Your task to perform on an android device: I had always liked the Wombats - Tokyo (Vampires & Wolves ) and it always changes my mood , Play the same video in the Vimeo app .
Image 0: 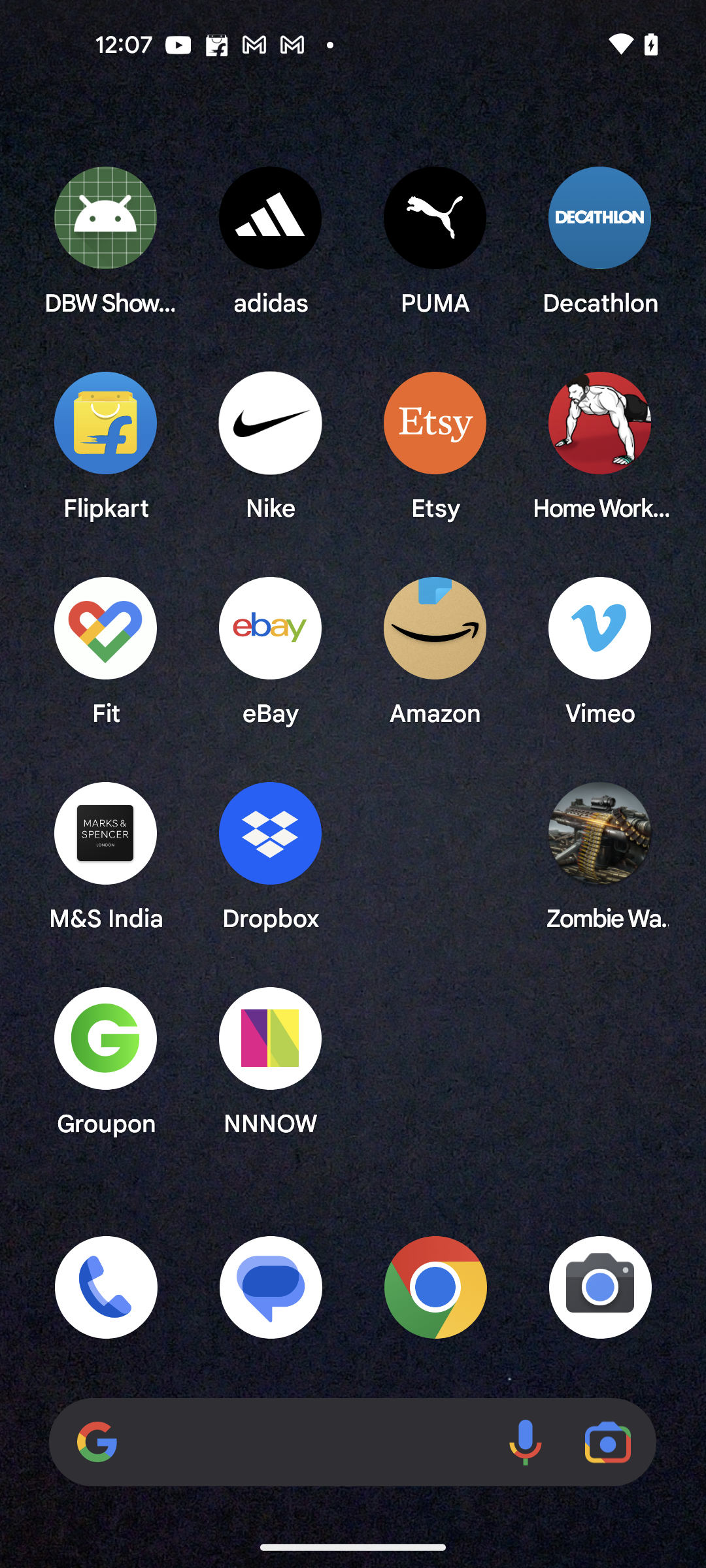
Open the Vimeo app
Step 0: open app "Vimeo"
Image 1: 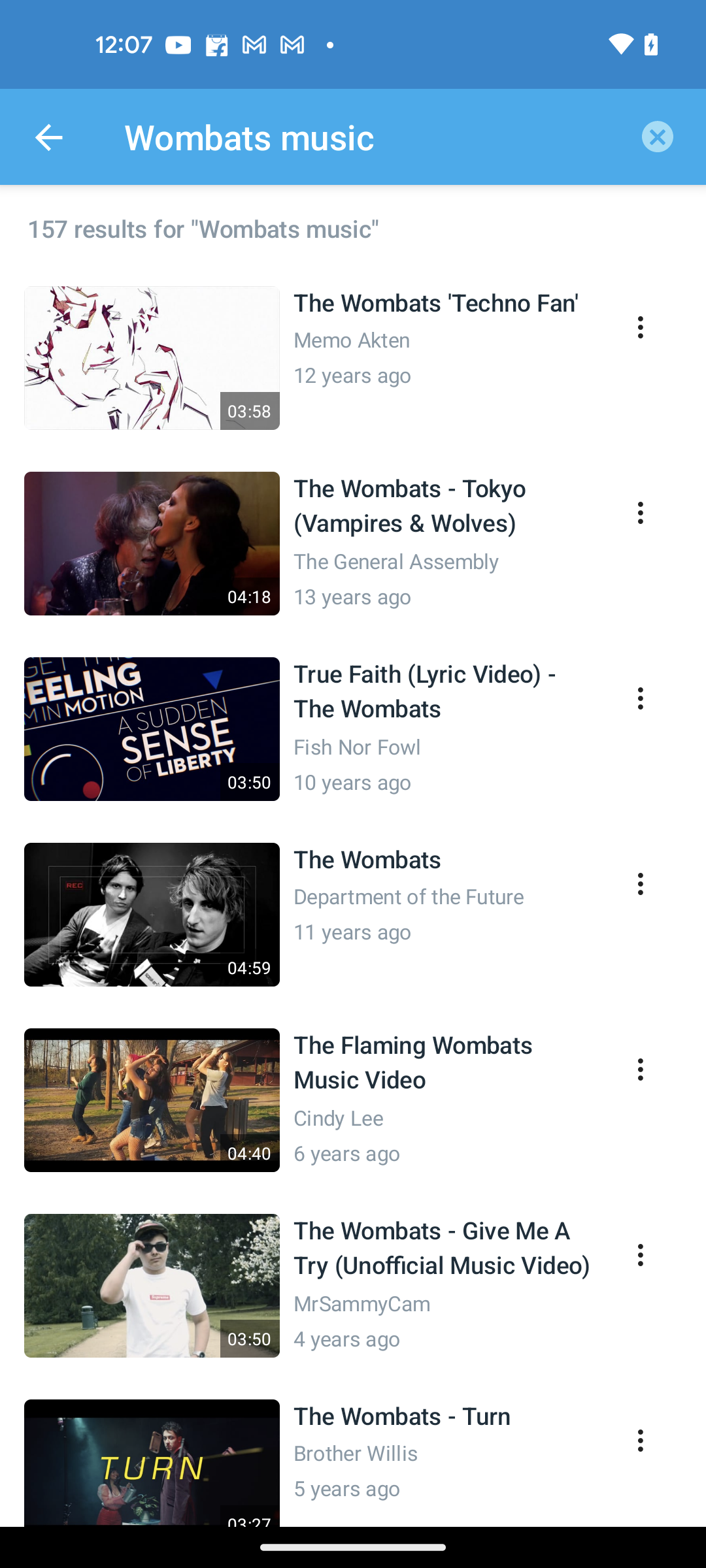
Click on the Wombats - Tokyo (Vampires & Wolves ) video
Step 1: click (446, 506)
Image 2: 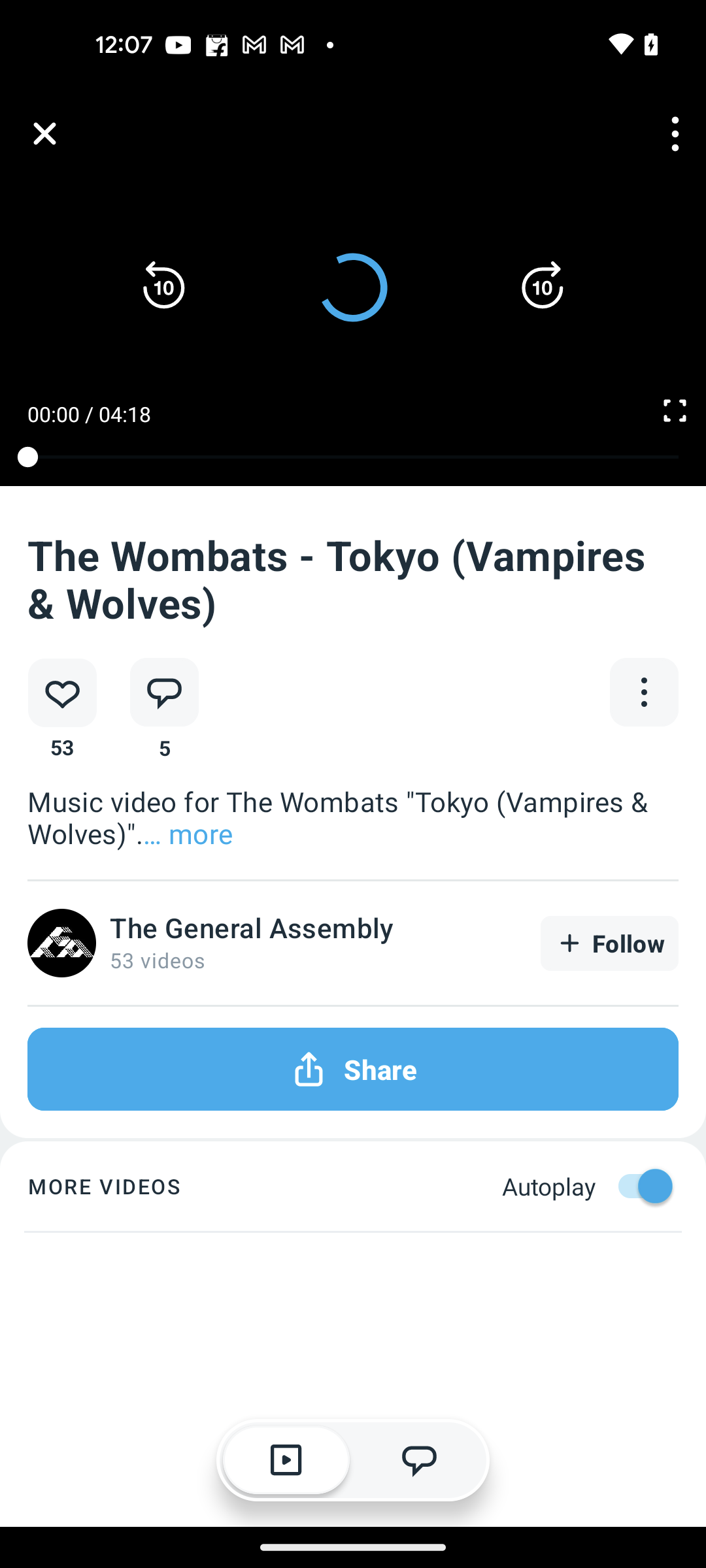
Click on the Wombats - Tokyo (Vampires & Wolves ) video
Step 2: wait